Your task to perform on an android device: I want to search for new shoes so that I can go to the gym in the morning.
Image 0: 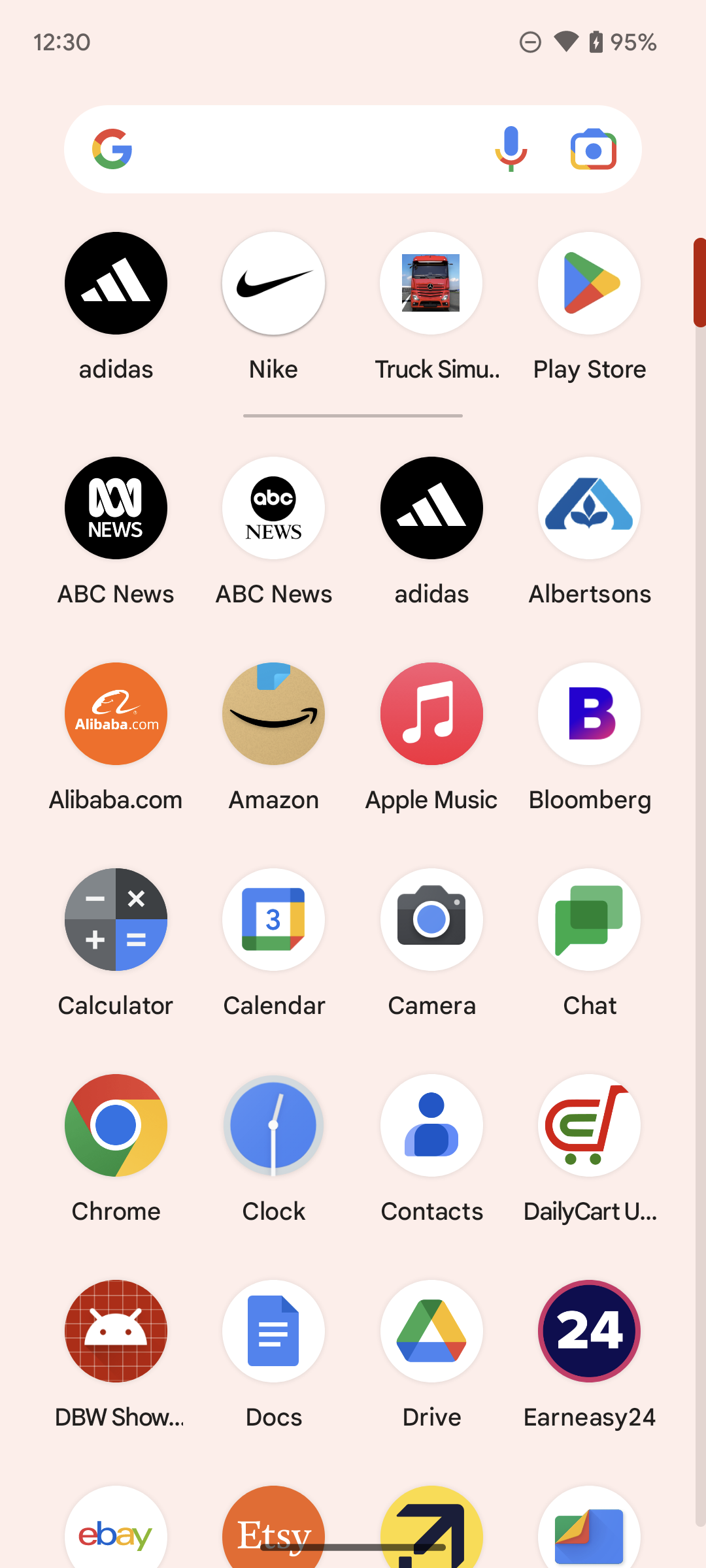
Open Nike app.
Step 0: open app "Nike"
Image 1: 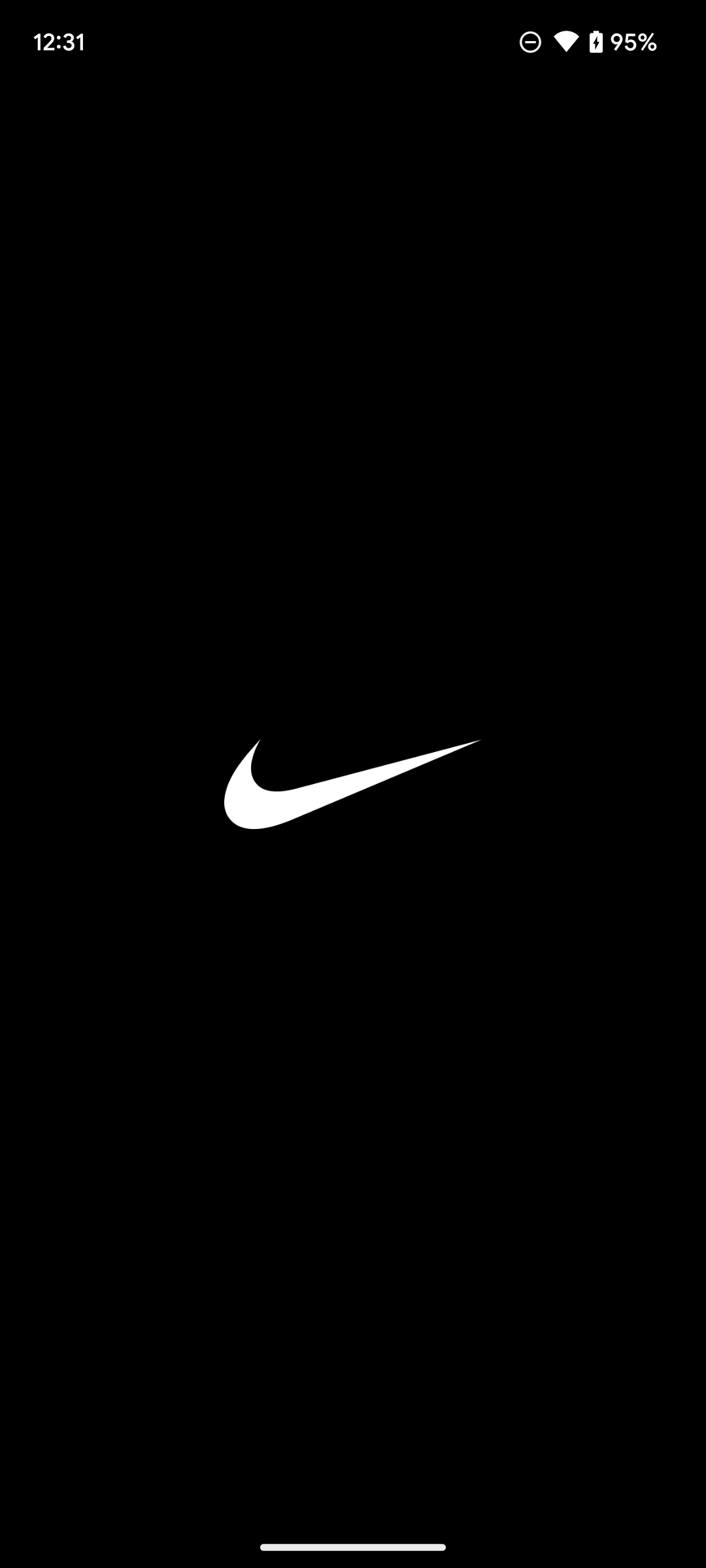
Open Nike app.
Step 1: wait
Image 2: 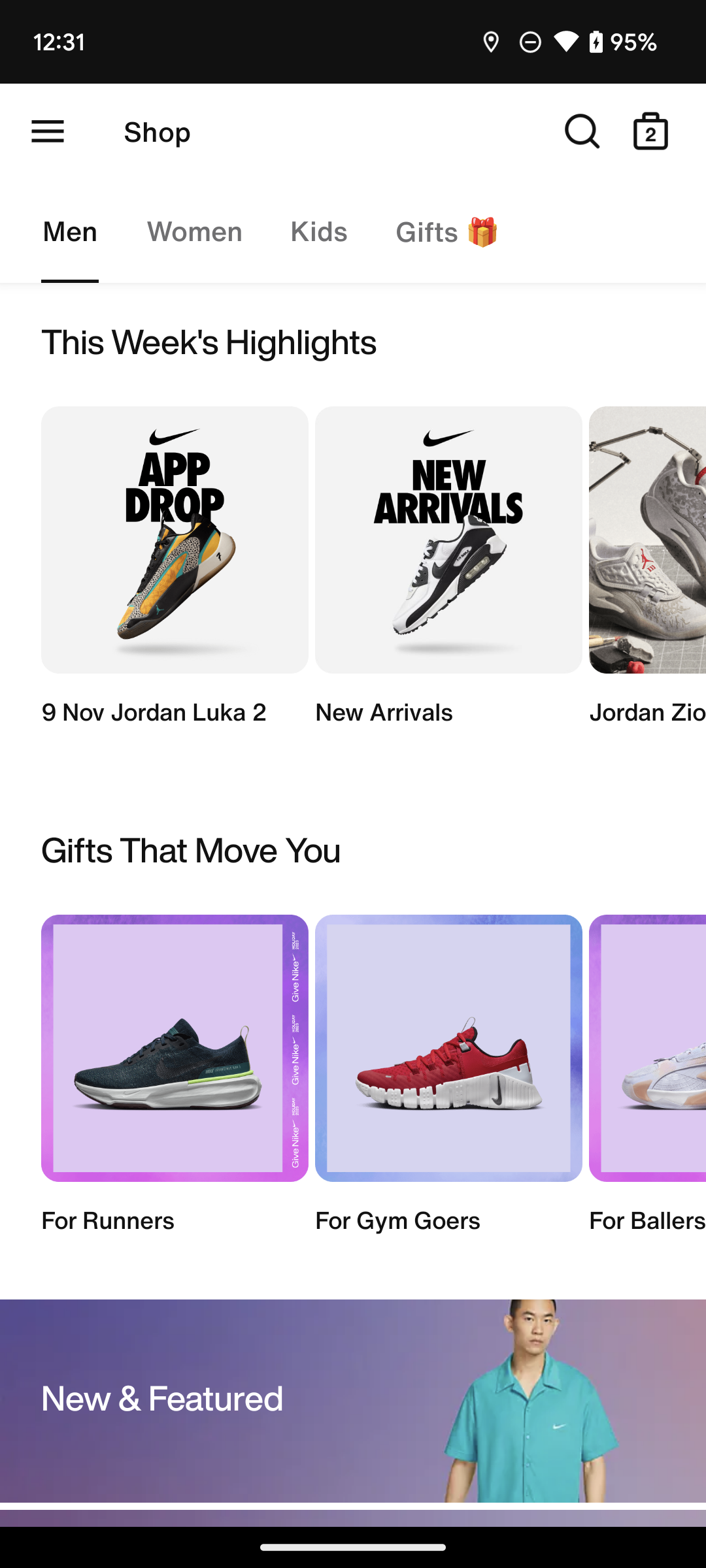
Click on the Search bar on the top of the screen.
Step 2: click (582, 131)
Image 4: 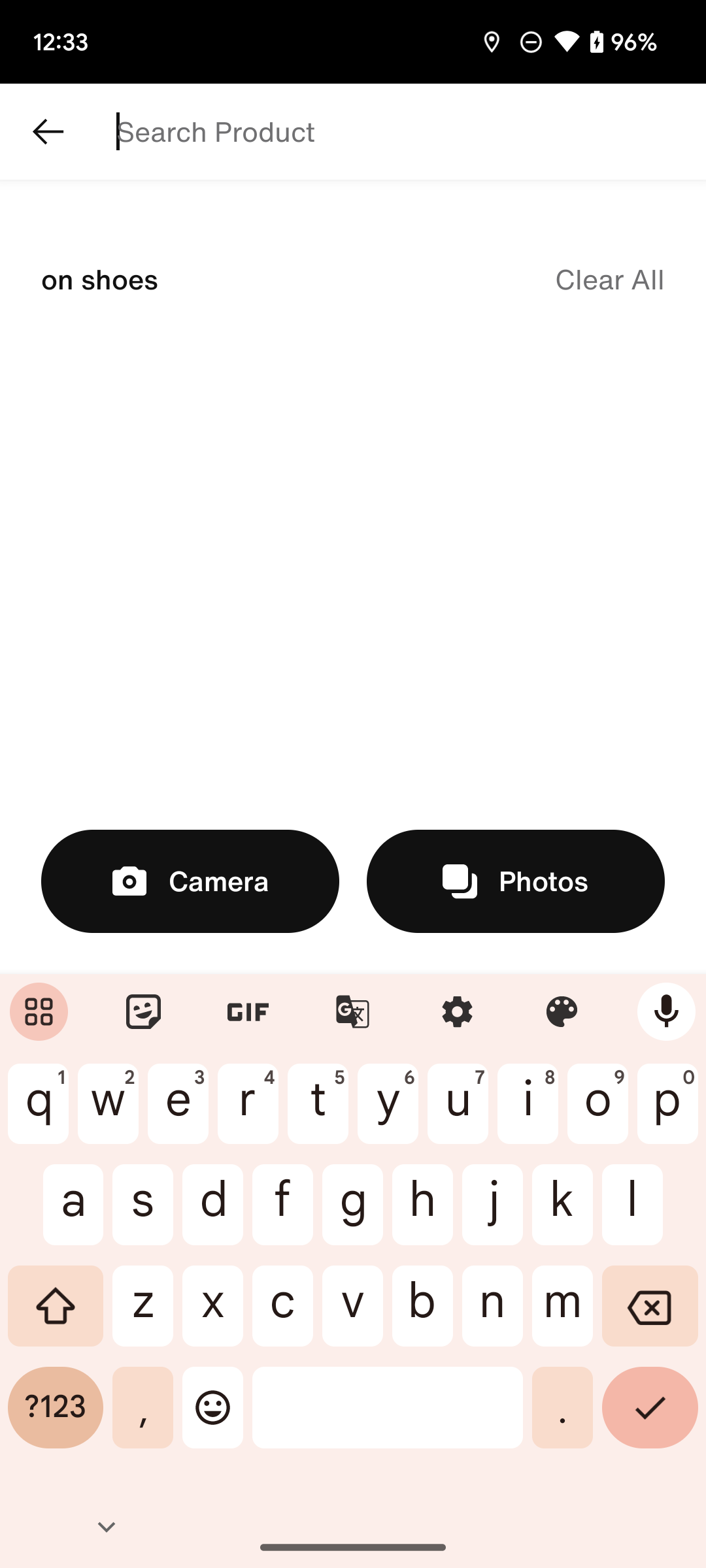
Type Shoes on the screen.
Step 4: type "Shoes"
Image 5: 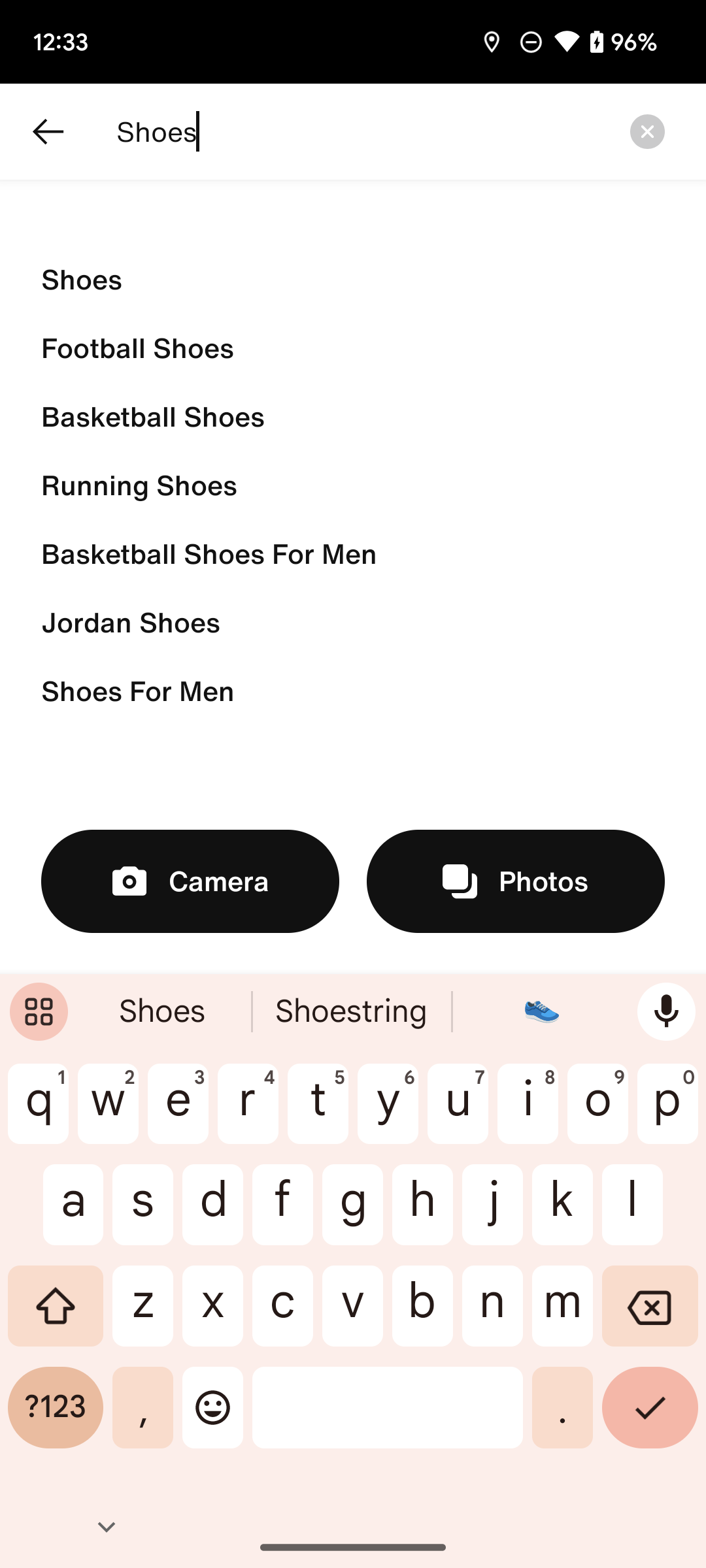
Click on the Shoes for Men on the screen.
Step 5: click (373, 691)